Your task to perform on an android device: I'd like to increase the font size so that it's easier to read.
Image 0: 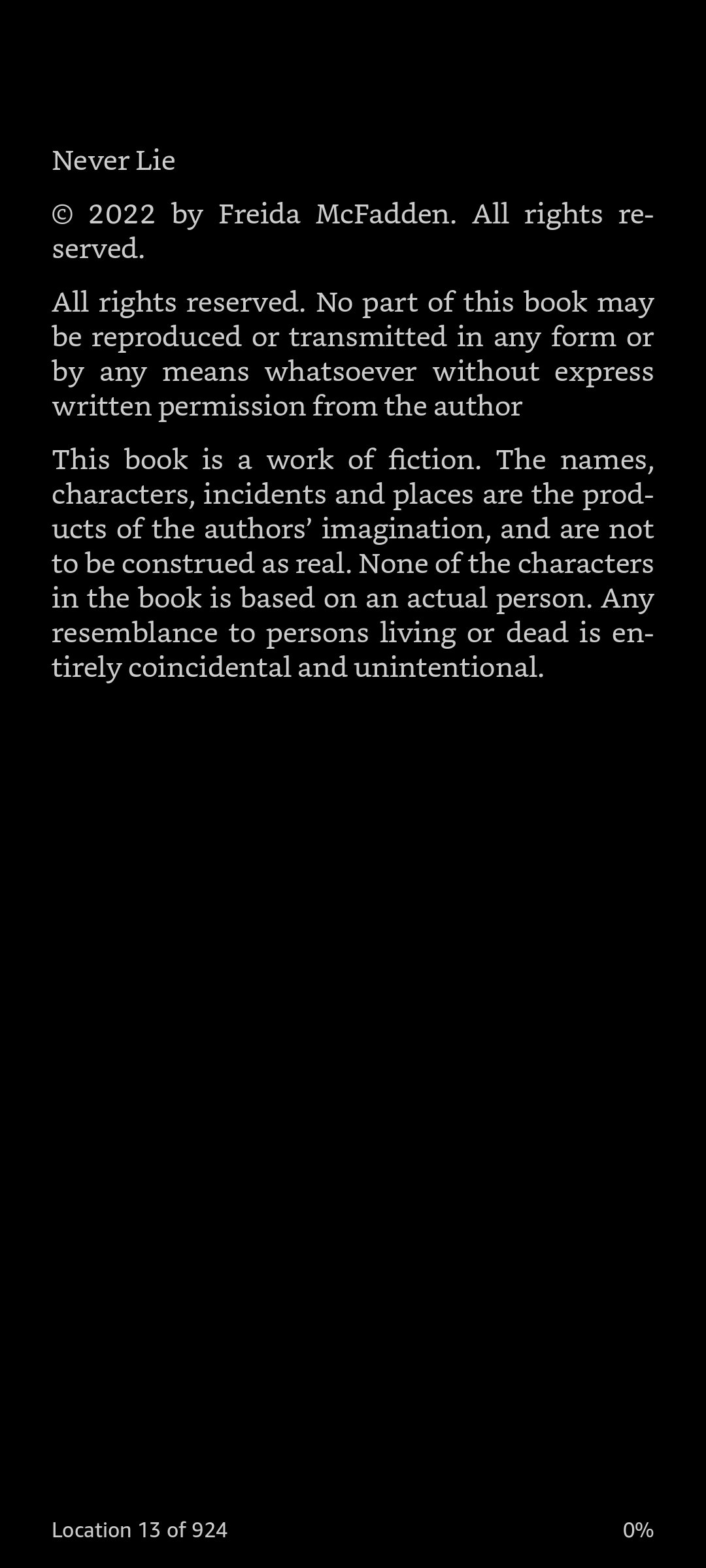
click on the page
Step 0: click (353, 784)
Image 1: 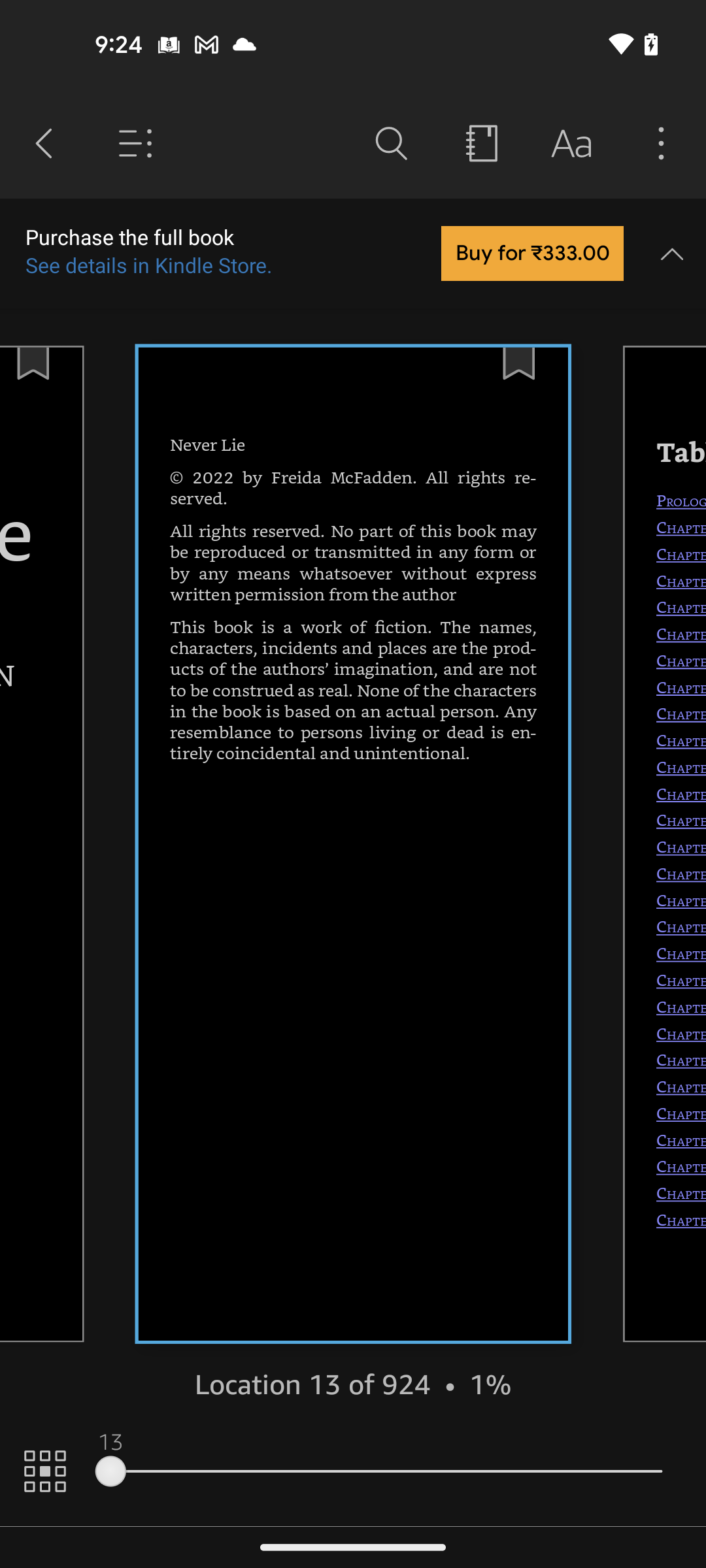
click on font icon
Step 1: click (571, 144)
Image 2: 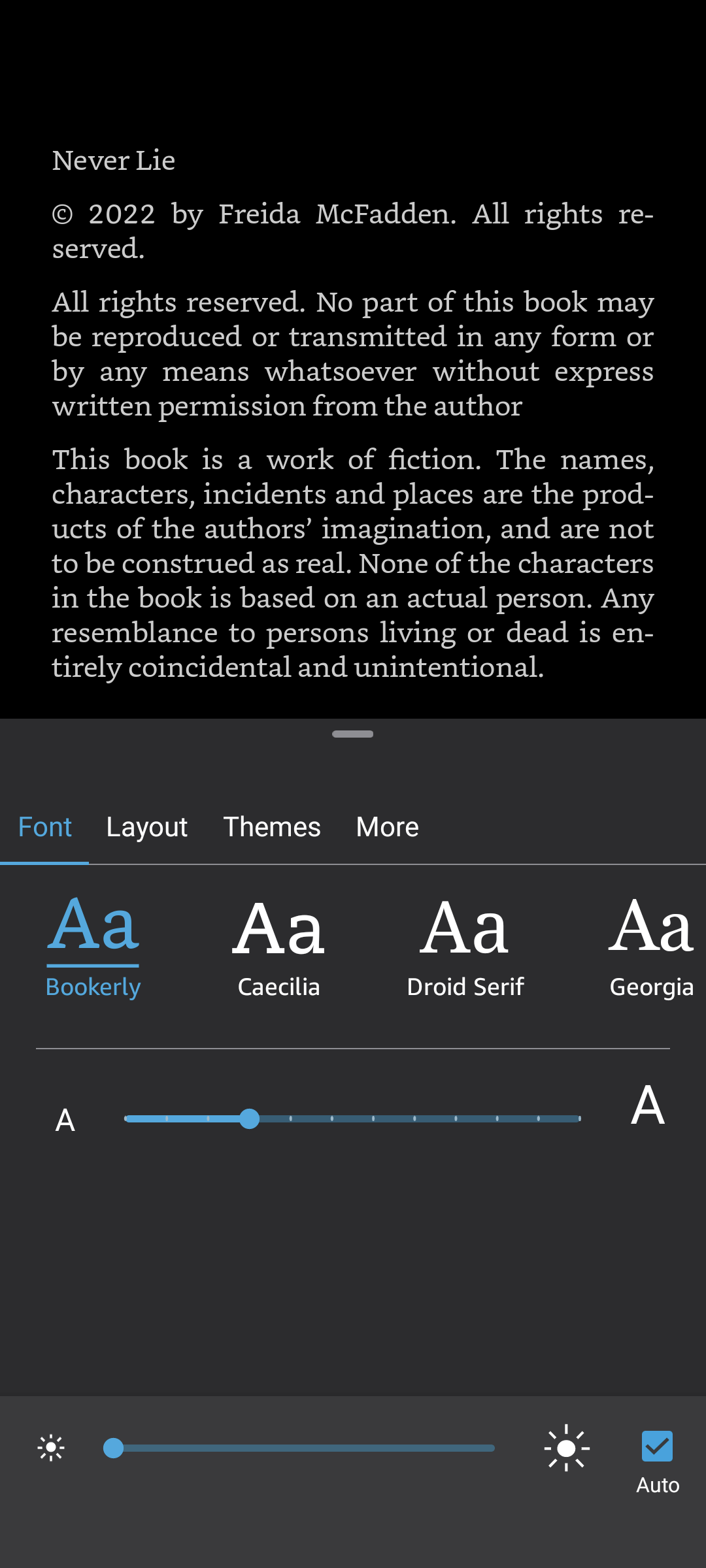
swipe right the font slider to increase size
Step 2: click (352, 1119)